Your task to perform on an android device: On the FitBit app, start tracking my hiking activity to help me improve my heart health.
Image 0: 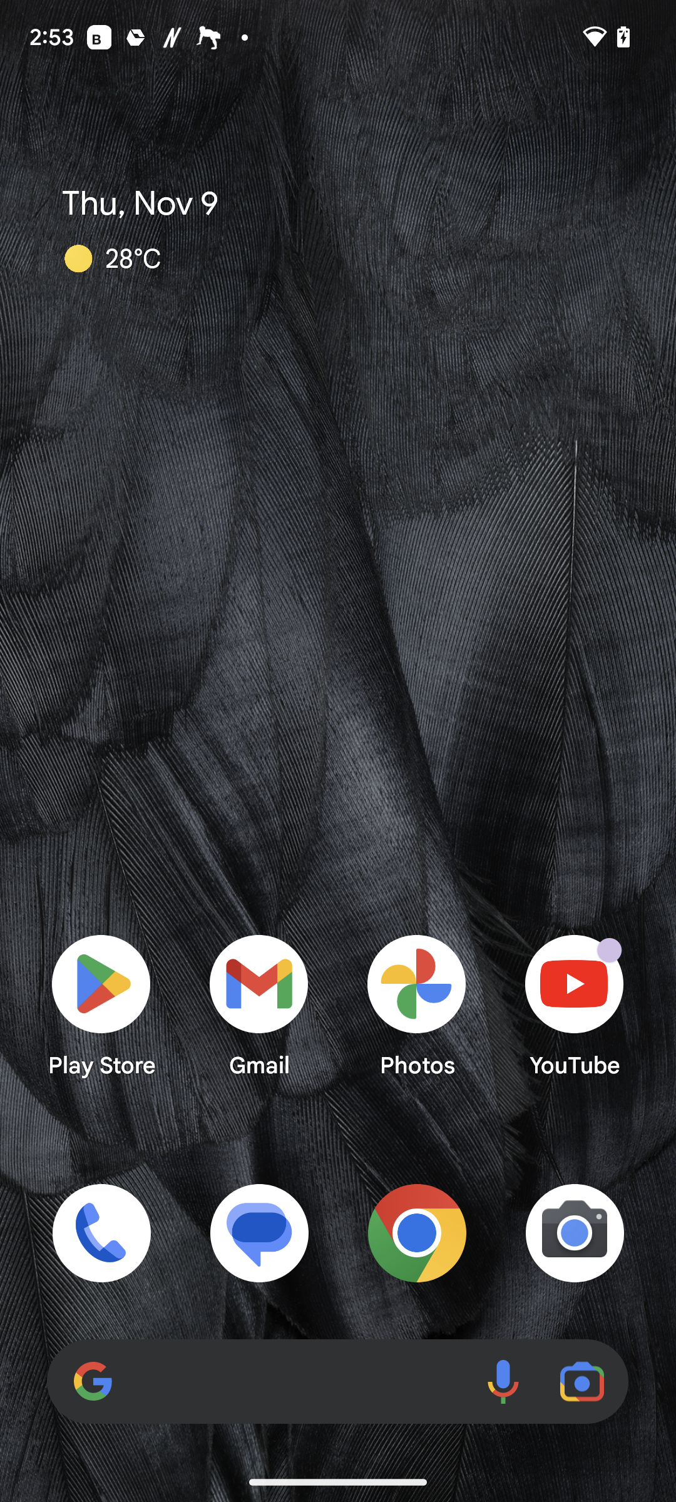
Open the Fitbit app.
Step 0: open app "Fitbit"
Image 1: 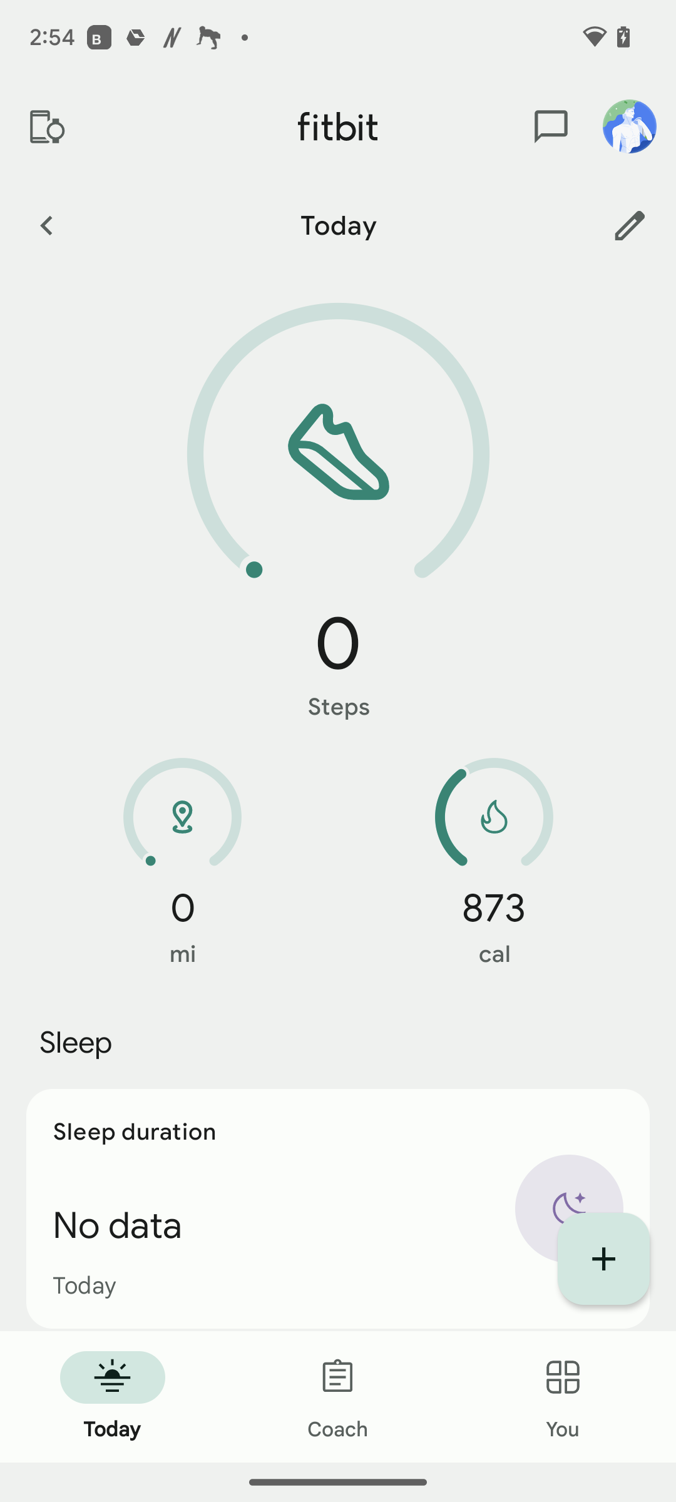
Click on the plus icon at the bottom right side of the screen.
Step 1: click (603, 1259)
Image 2: 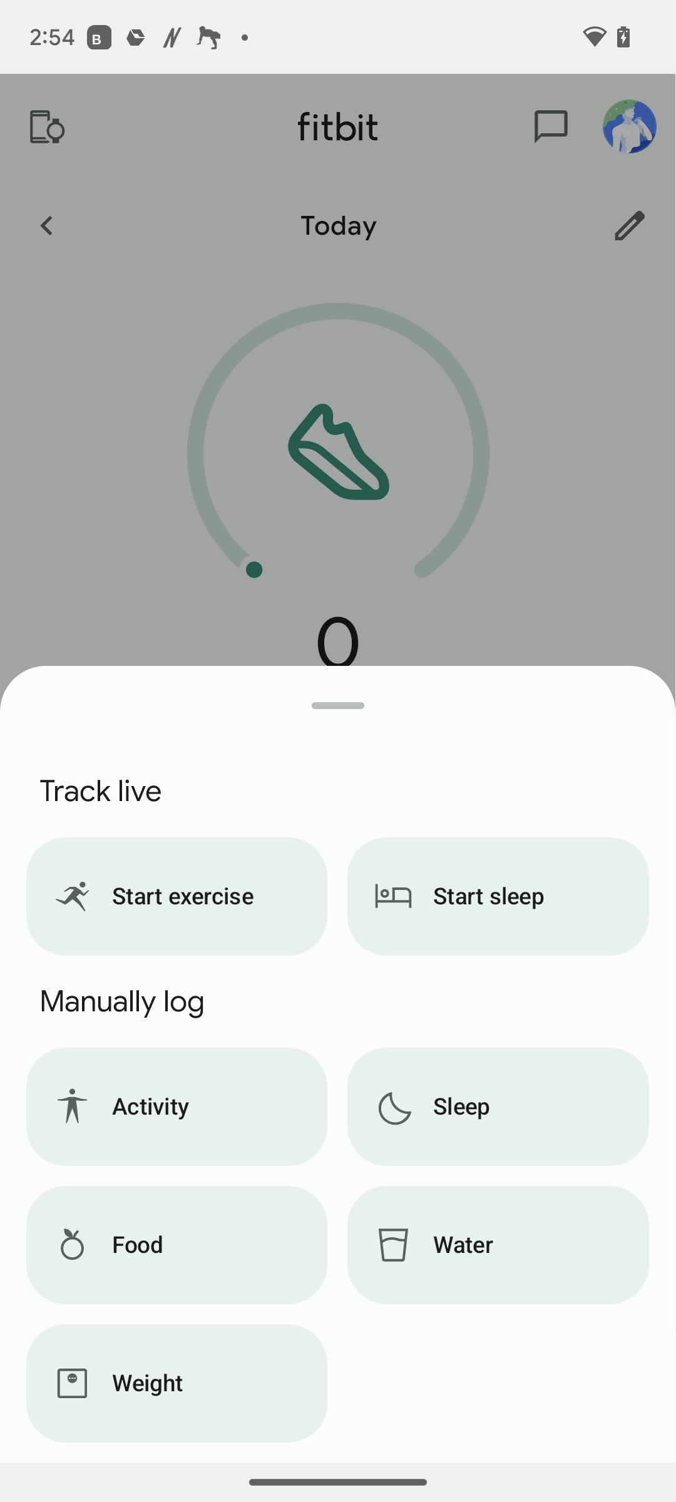
Click on start exercise in the middle left of the screen.
Step 2: click (252, 934)
Image 3: 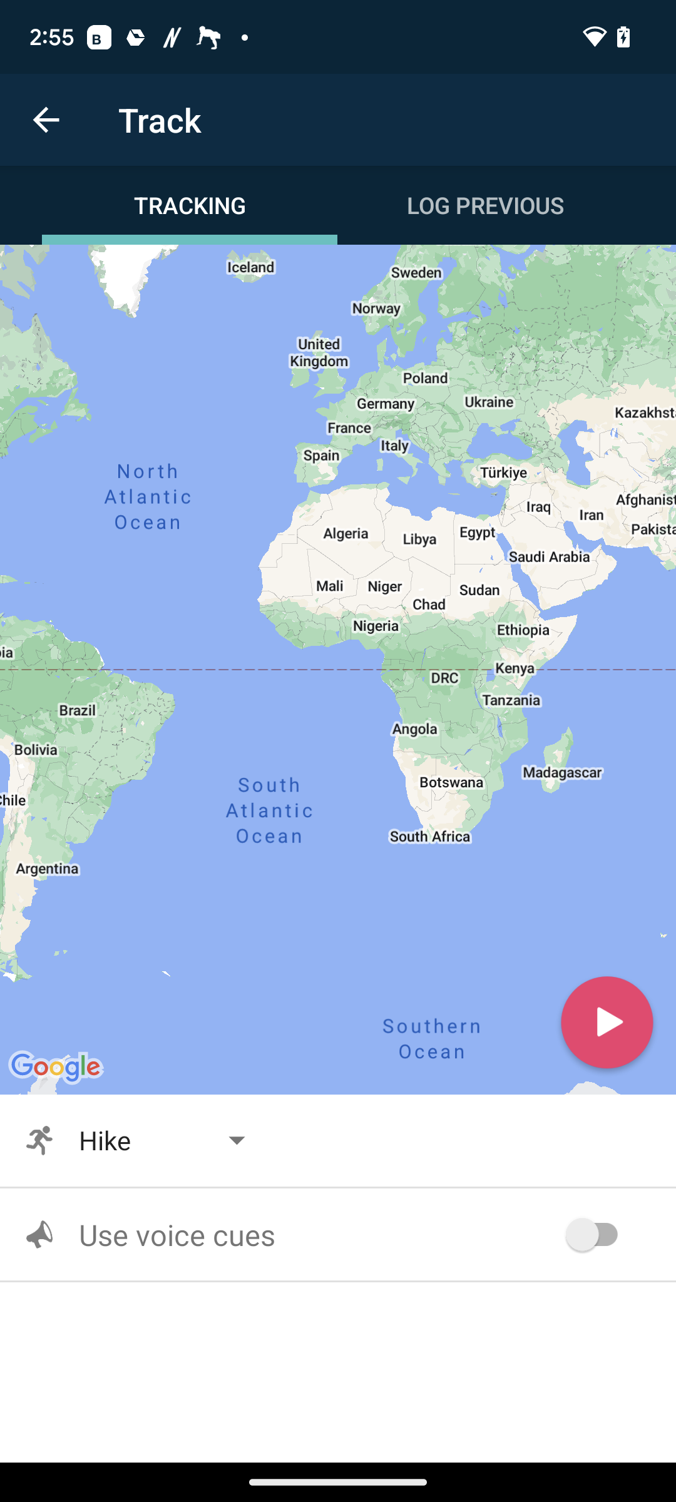
Click on the play icon on the right side of the screen.
Step 3: click (338, 669)
Image 4: 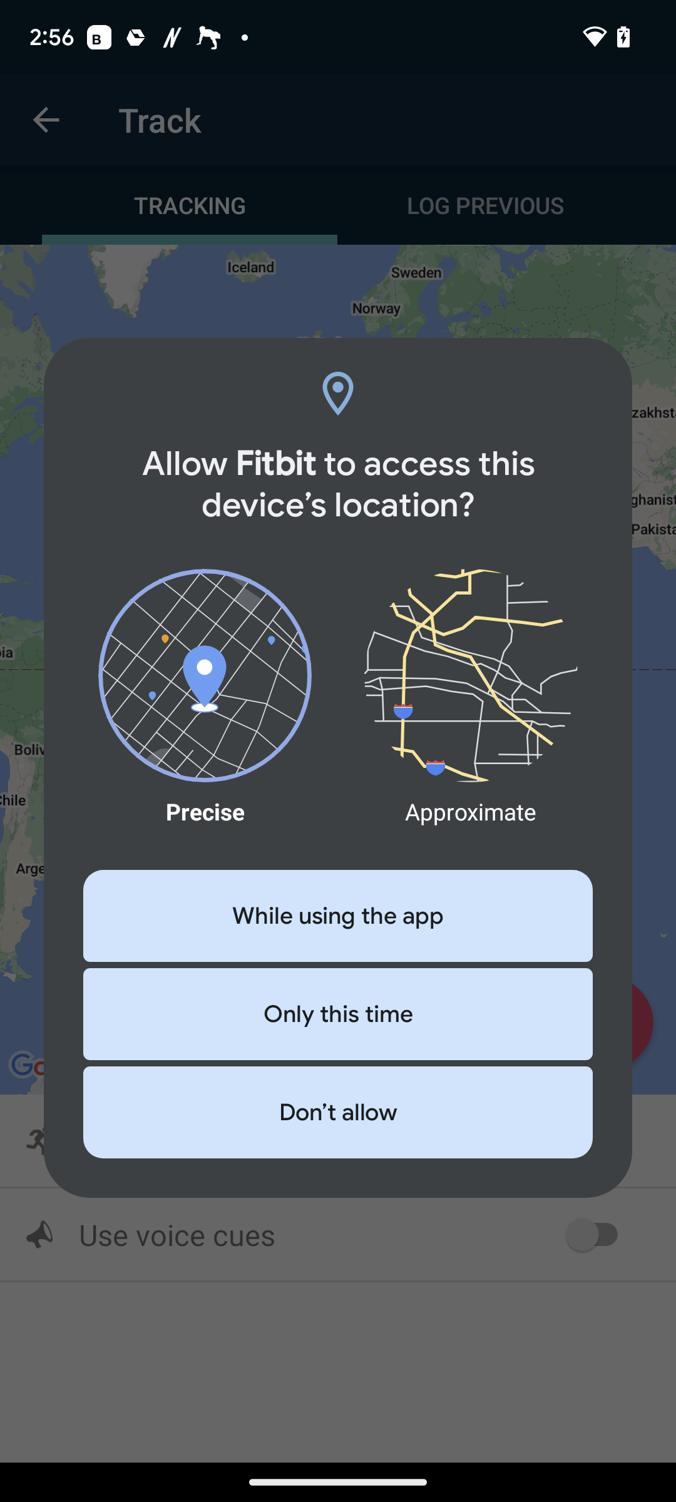
Click on the play icon on the right side of the screen.
Step 4: click (338, 916)
Image 5: 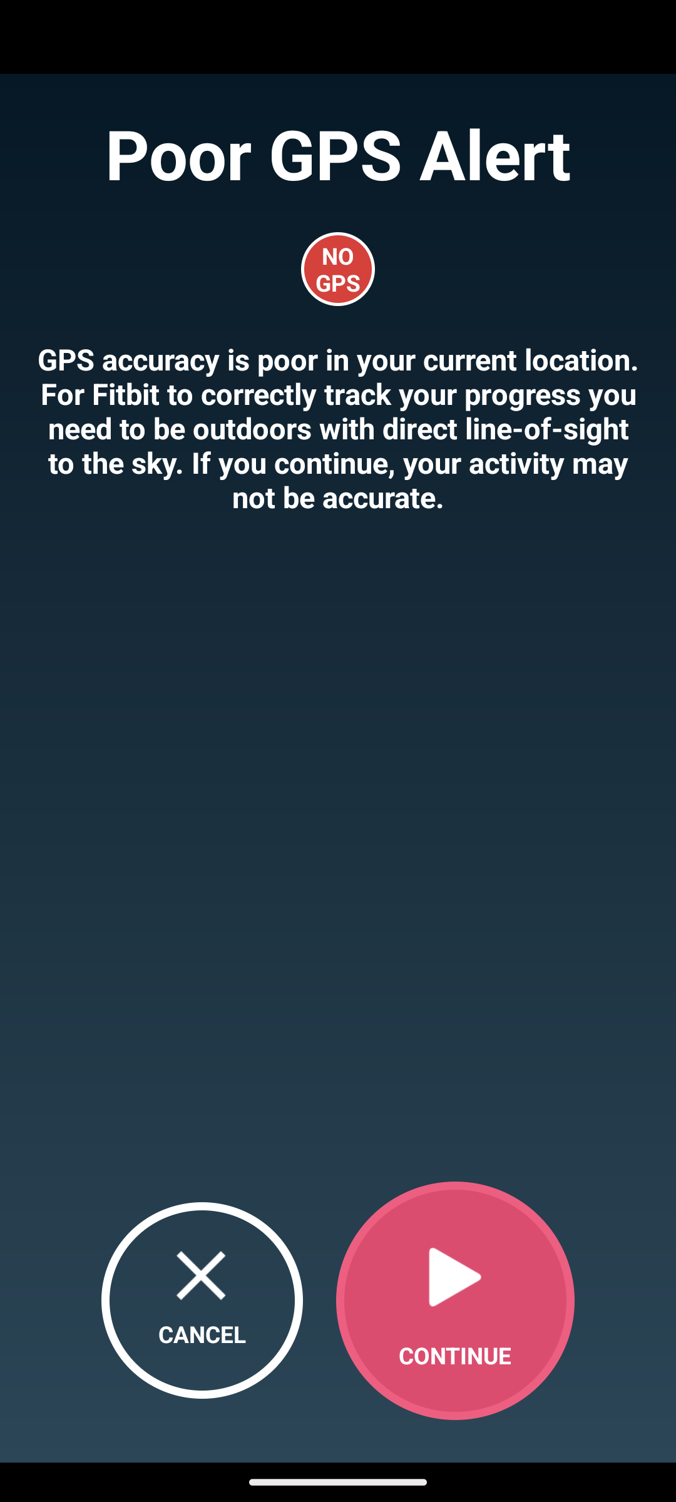
Click on the play icon on the right side of the screen.
Step 5: click (455, 1300)